Your task to perform on an android device: In the Skyscanner app, Search for the fairfield by Marriott Kolkata in Kolkata. From September 6, 2023, to September 8, 2023, and reserve 1 Queen Bed, Non Smoking Room
Image 0: 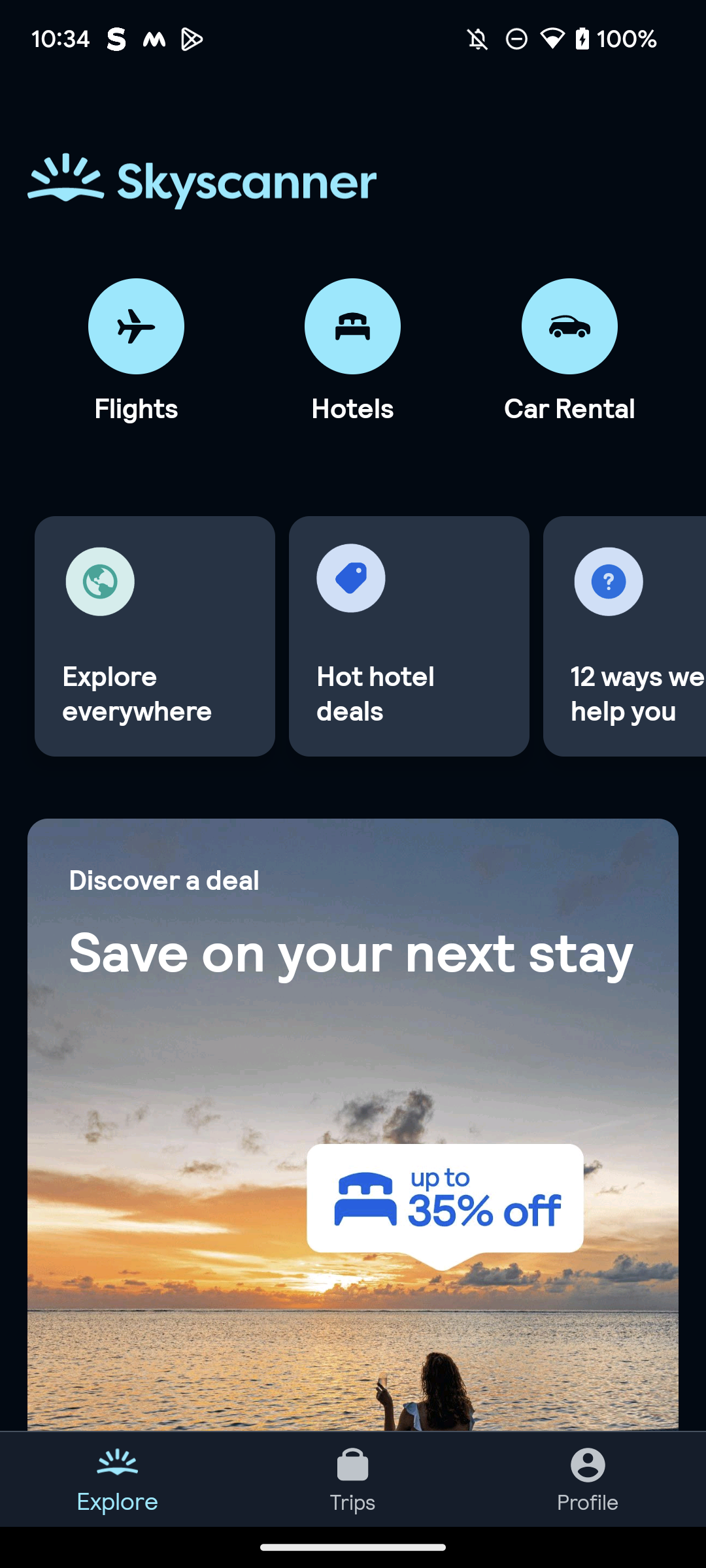
Click on the Hotels Icon at the top of the screen
Step 0: click (352, 326)
Image 1: 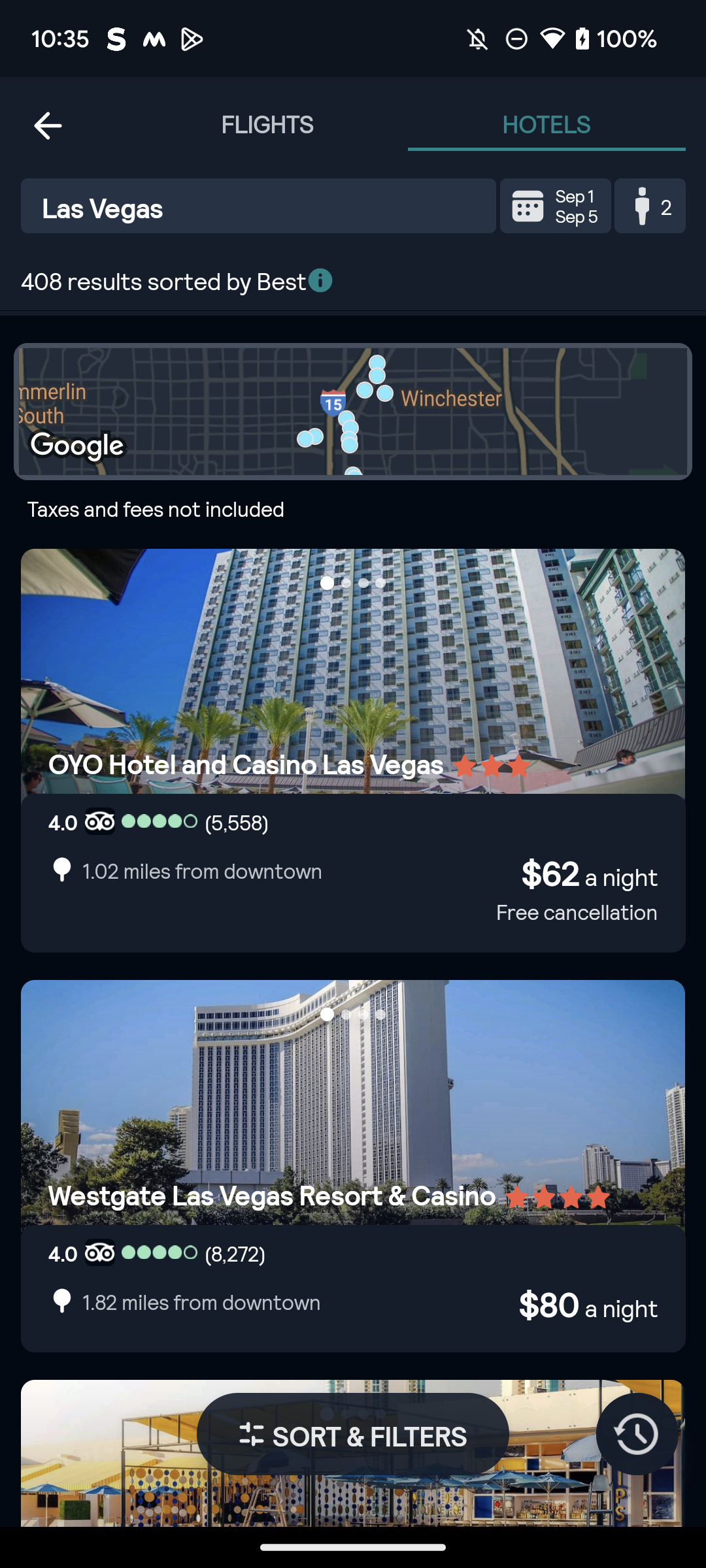
Click on the Destination search bar
Step 1: click (265, 206)
Image 2: 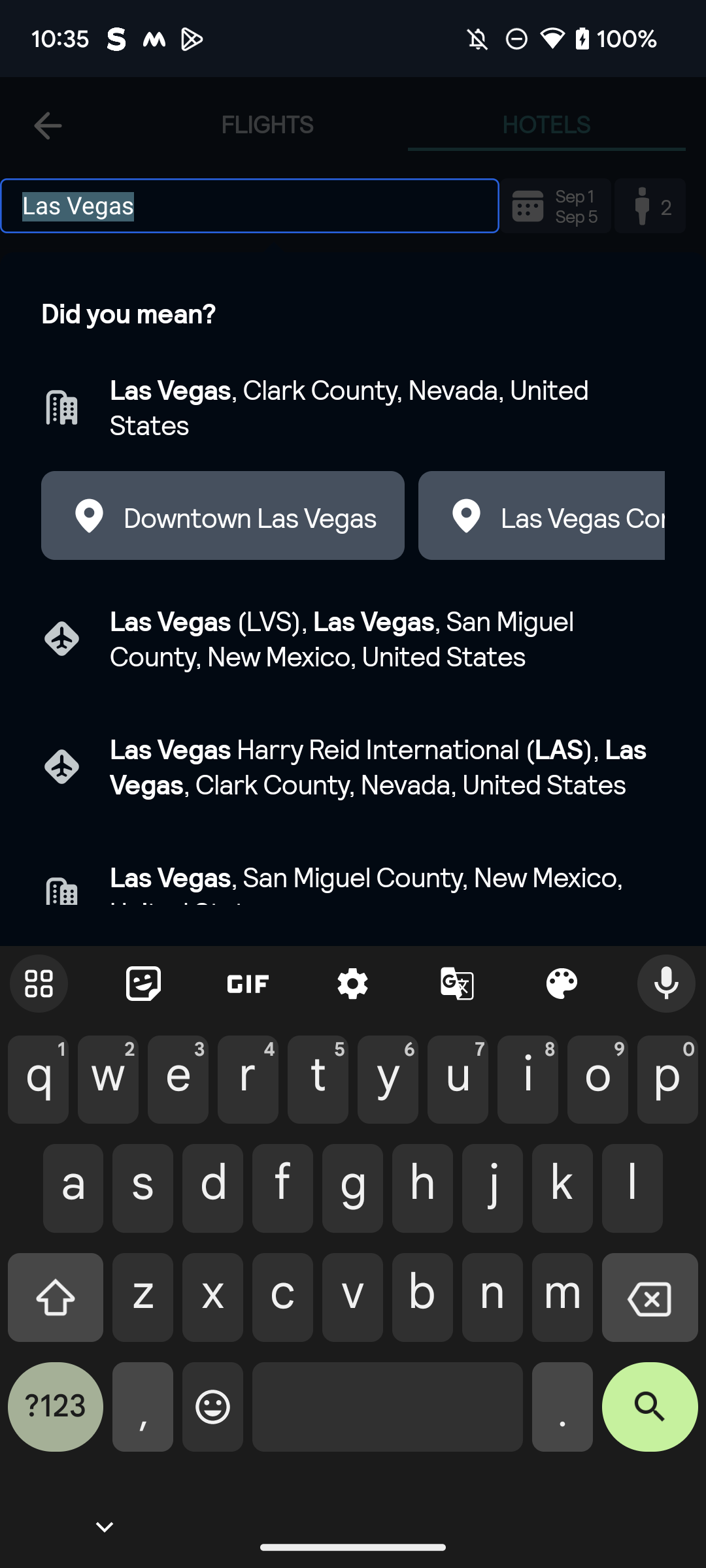
Type "Kolkata" in Destination search bar
Step 2: type "Kolkata"
Image 3: 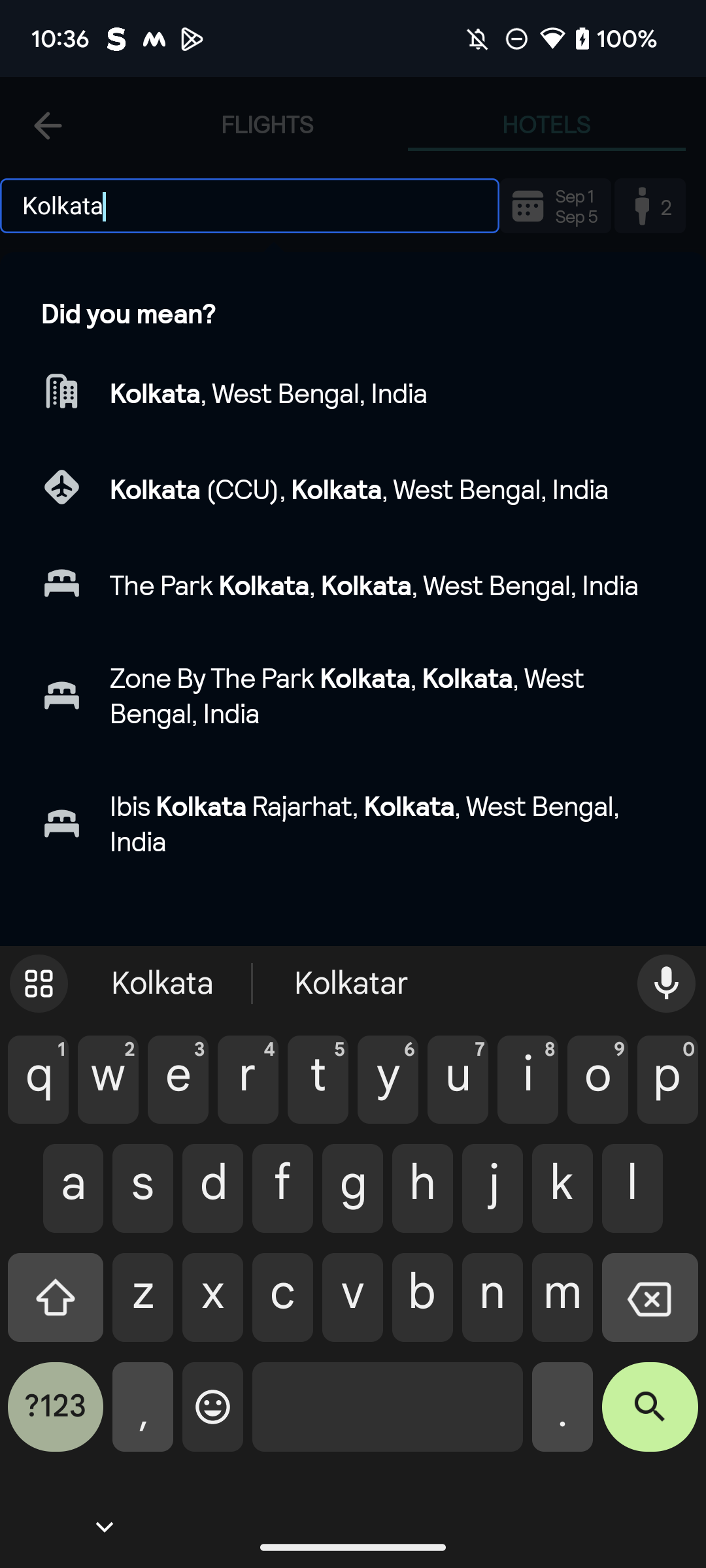
Click on the Kolkata, west Bengal, India result
Step 3: click (67, 394)
Image 4: 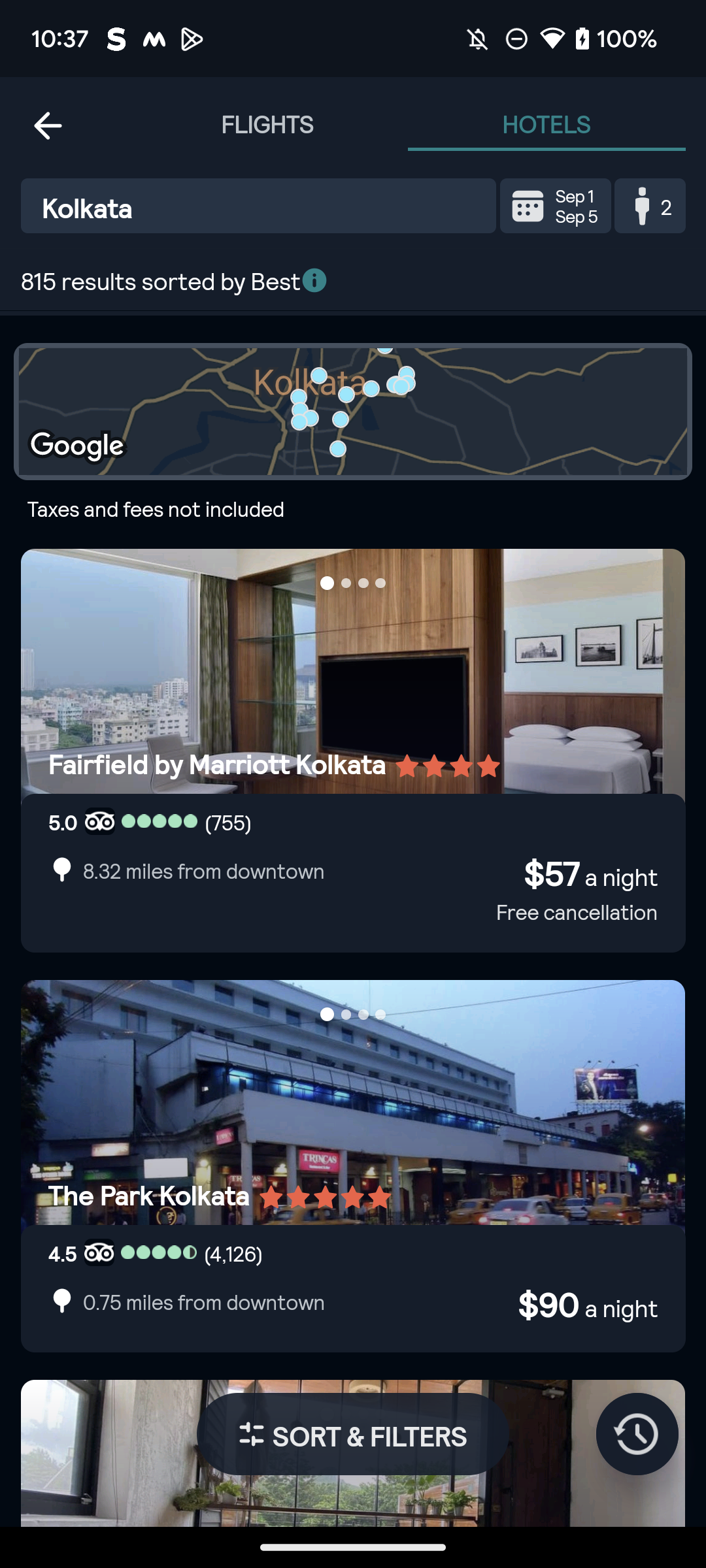
Click on the Fairfield by Marriott Kolkata hotel
Step 4: click (353, 751)
Image 5: 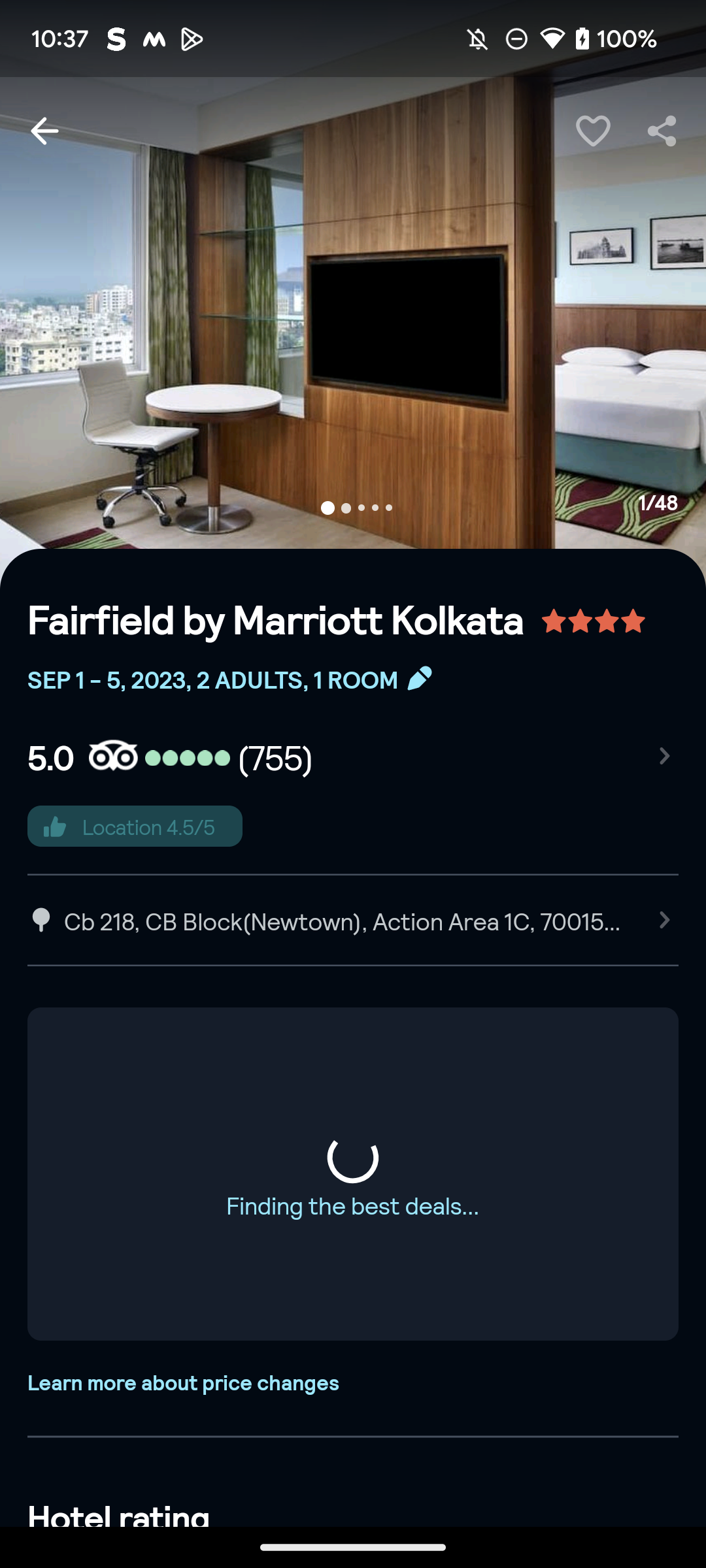
Click on the Fairfield by Marriott Kolkata hotel
Step 5: wait
Image 6: 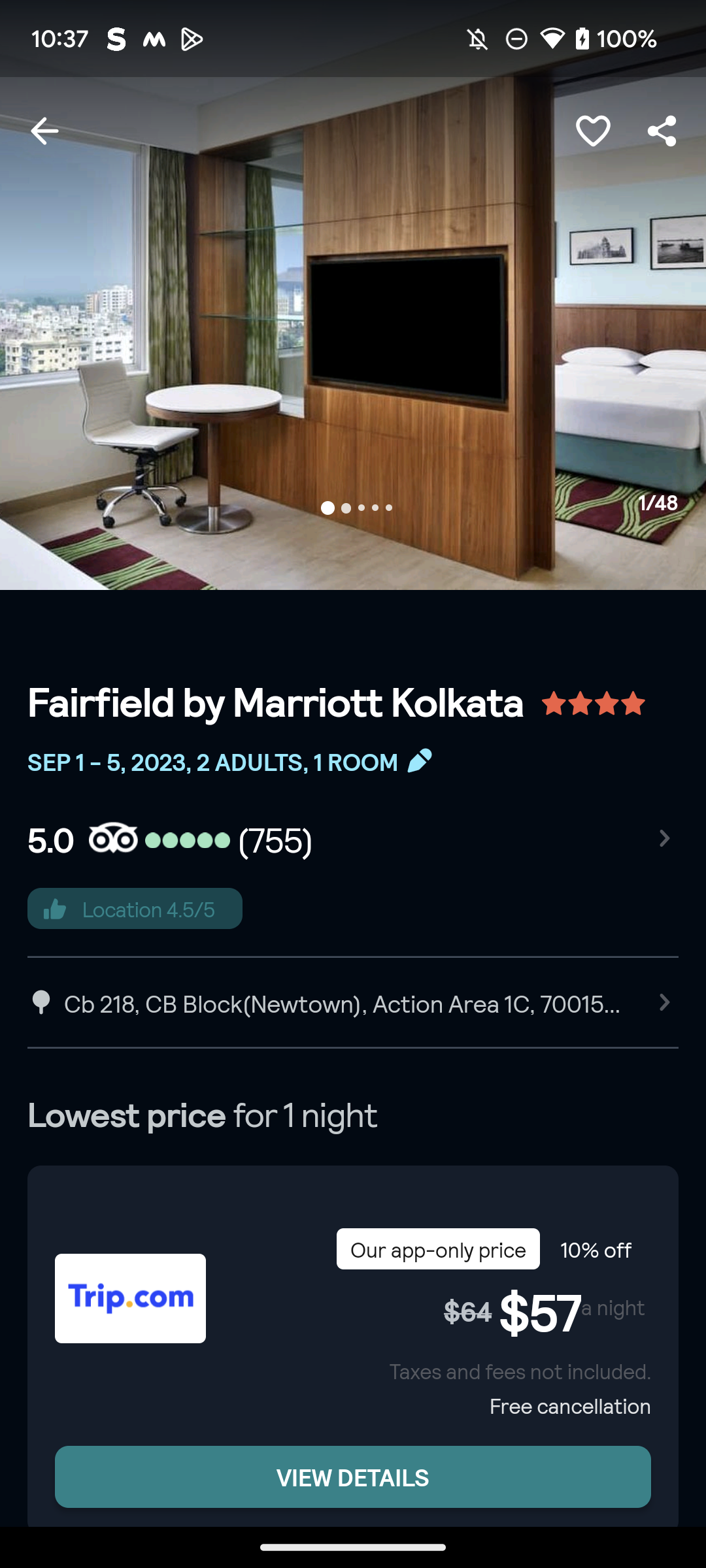
Scroll up to view the 1 Queen Bed, Non smoking section
Step 6: scroll down
Image 7: 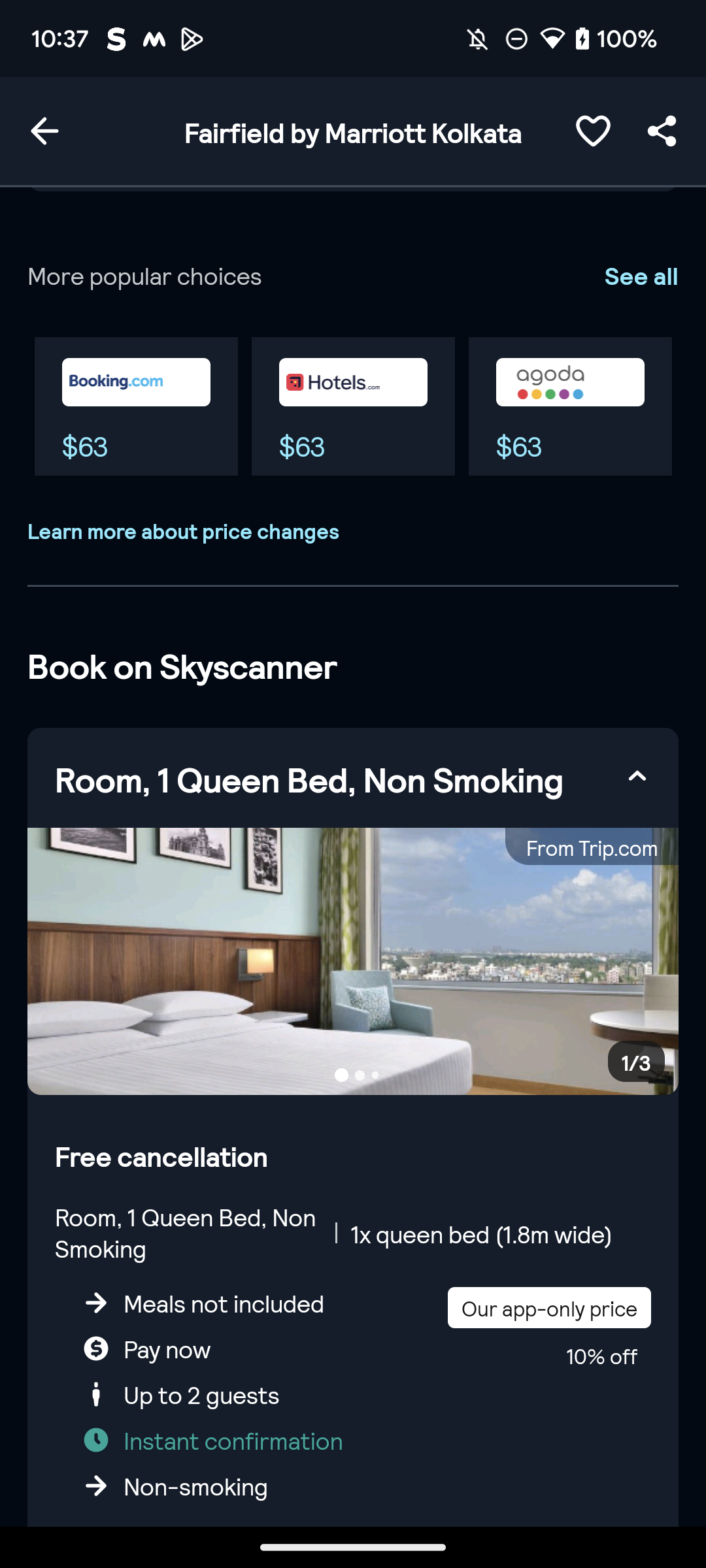
Scroll up to view the 1 Queen Bed, Non smoking section
Step 7: scroll down
Image 8: 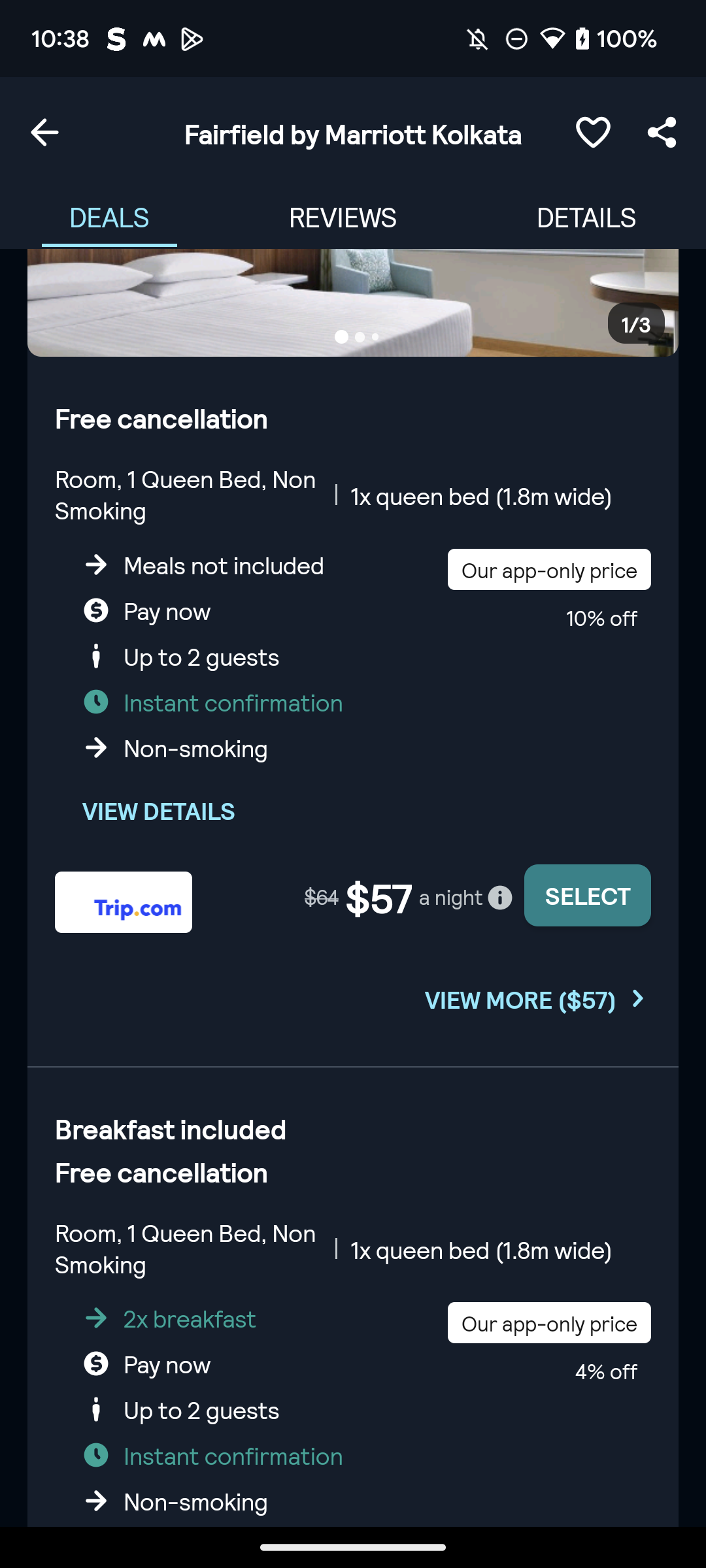
Click on the on the Select button 
Step 8: click (588, 895)
Image 9: 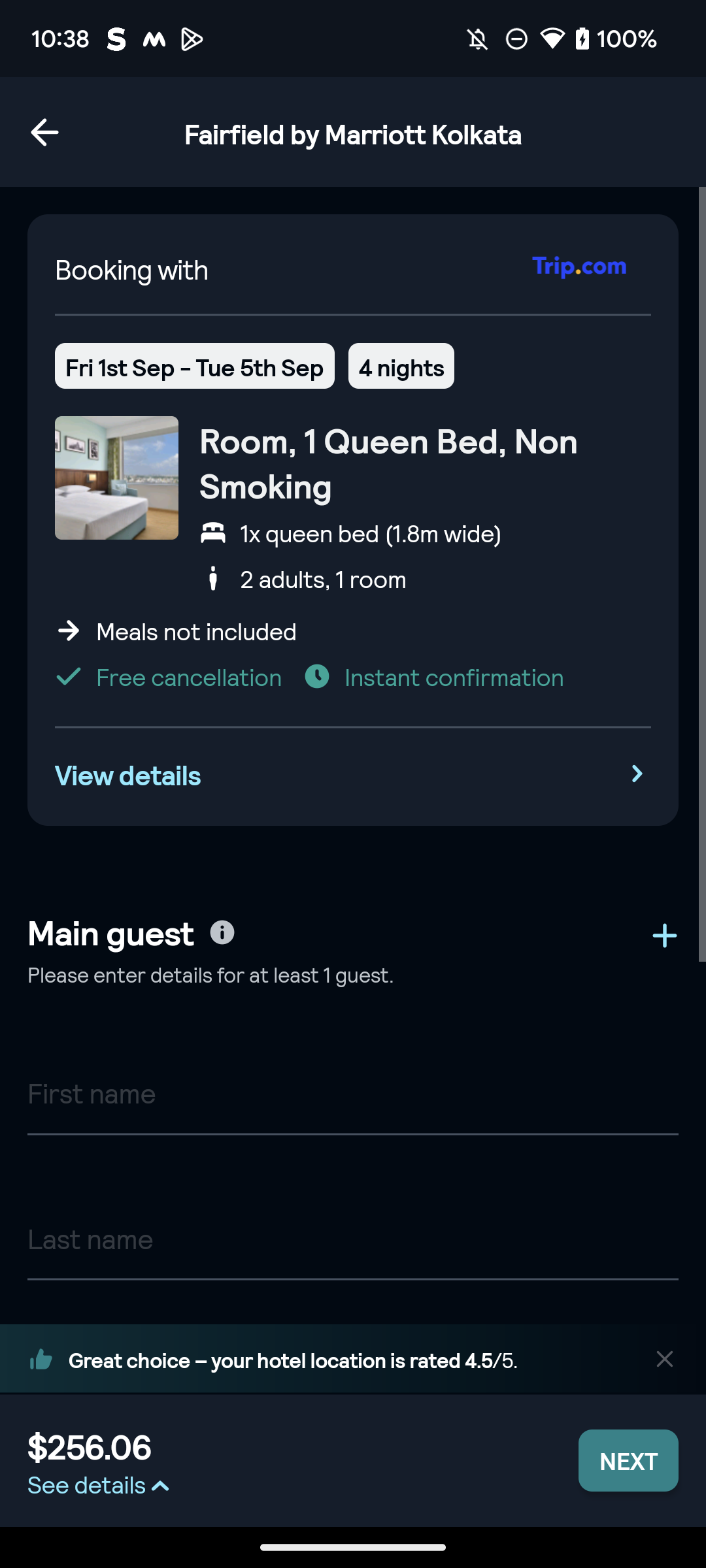
Click on the Next button at the bottom-right of the screen.
Step 9: click (628, 1460)